Your task to perform on an android device: I want to add Nike shoes to my watchlist so that I can buy them later.
Image 0: 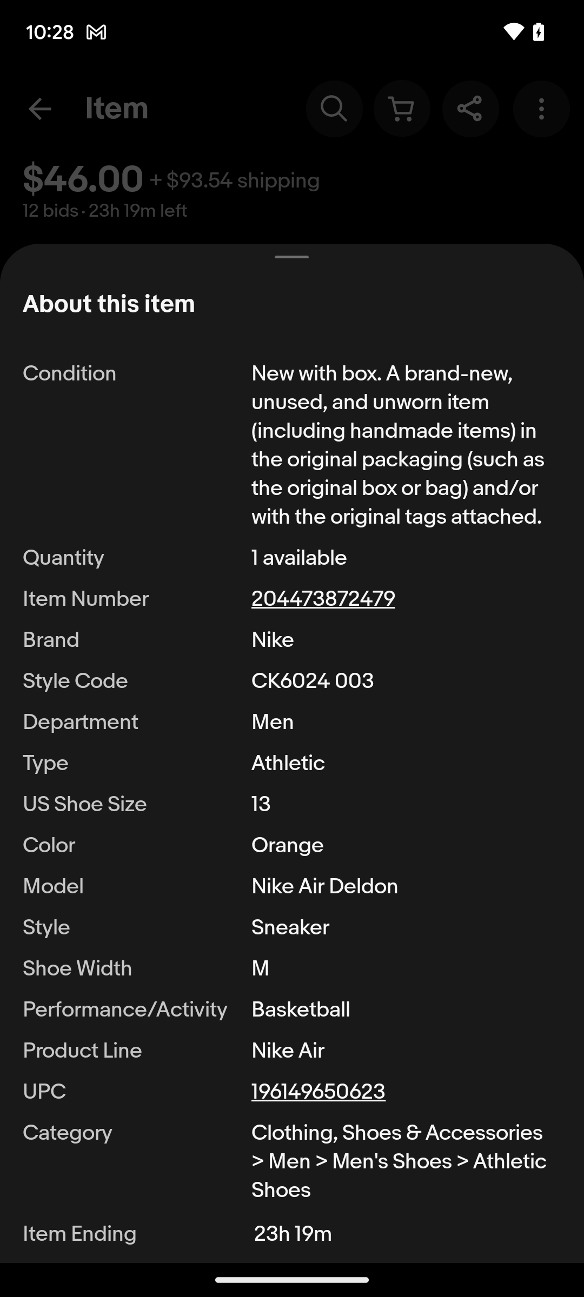
Click on the top of the screen.
Step 0: click (258, 162)
Image 1: 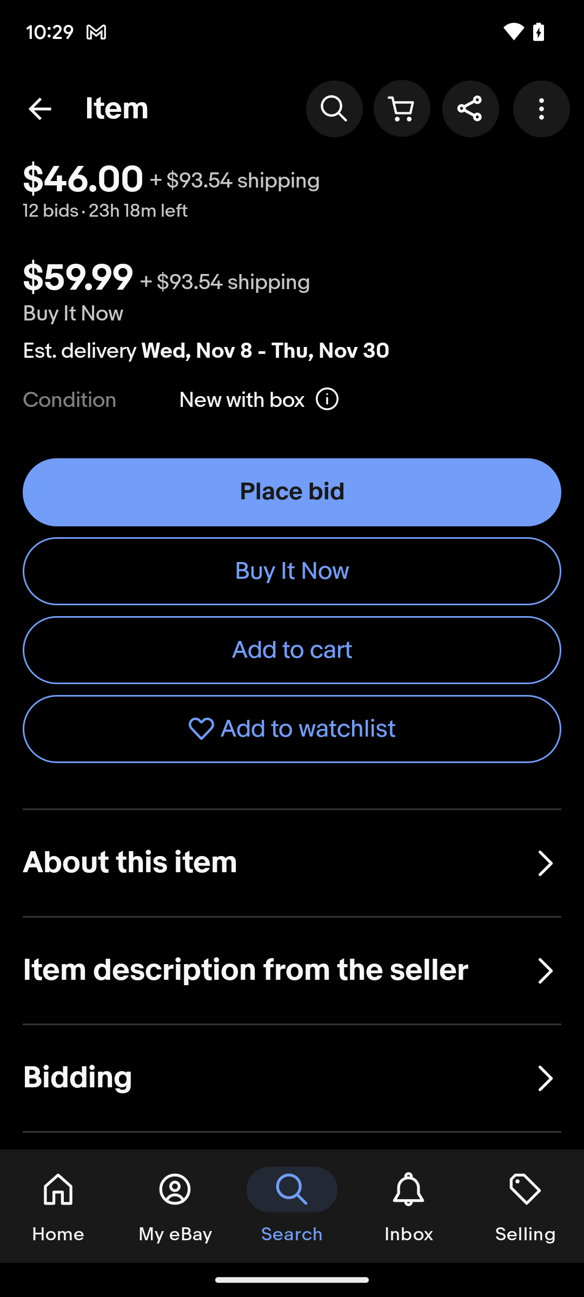
Click on Add to watchlist option on the screen.
Step 1: click (292, 729)